Your task to perform on an android device: Add the MDH meat masala to the cart on the Big Basket app.
Image 0: 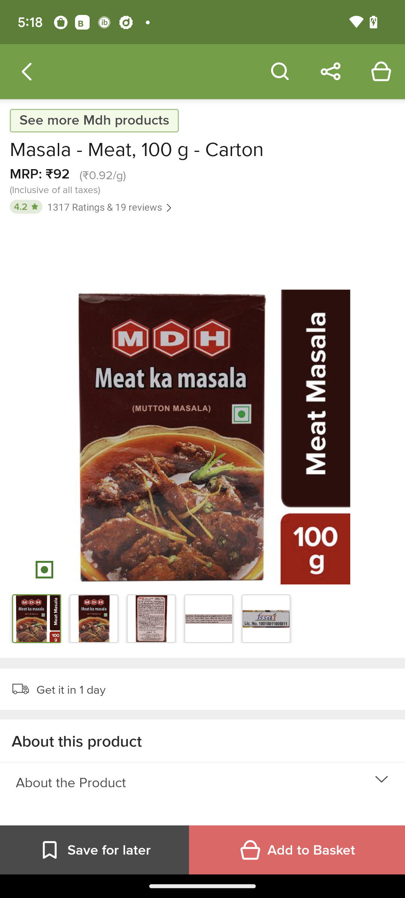
Click on Add to basket at the bottom right corner of the screen.
Step 0: click (297, 850)